Your task to perform on an android device: Change the video quality of RECAIDAS HENRIQUE E JULIANO from Auto to 720p in the settings.
Image 0: 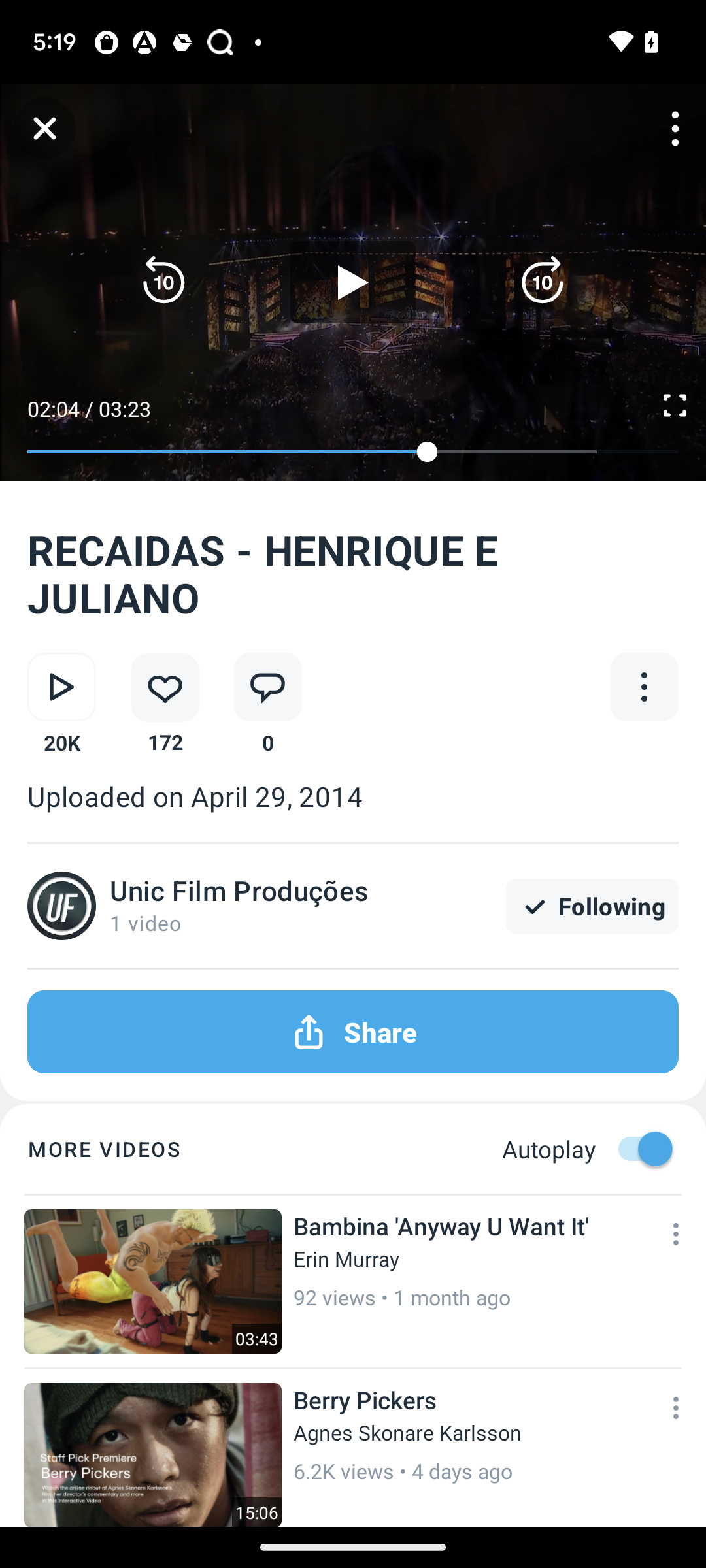
Click on the three dot icon at the top right corner of the screen
Step 0: click (656, 134)
Image 1: 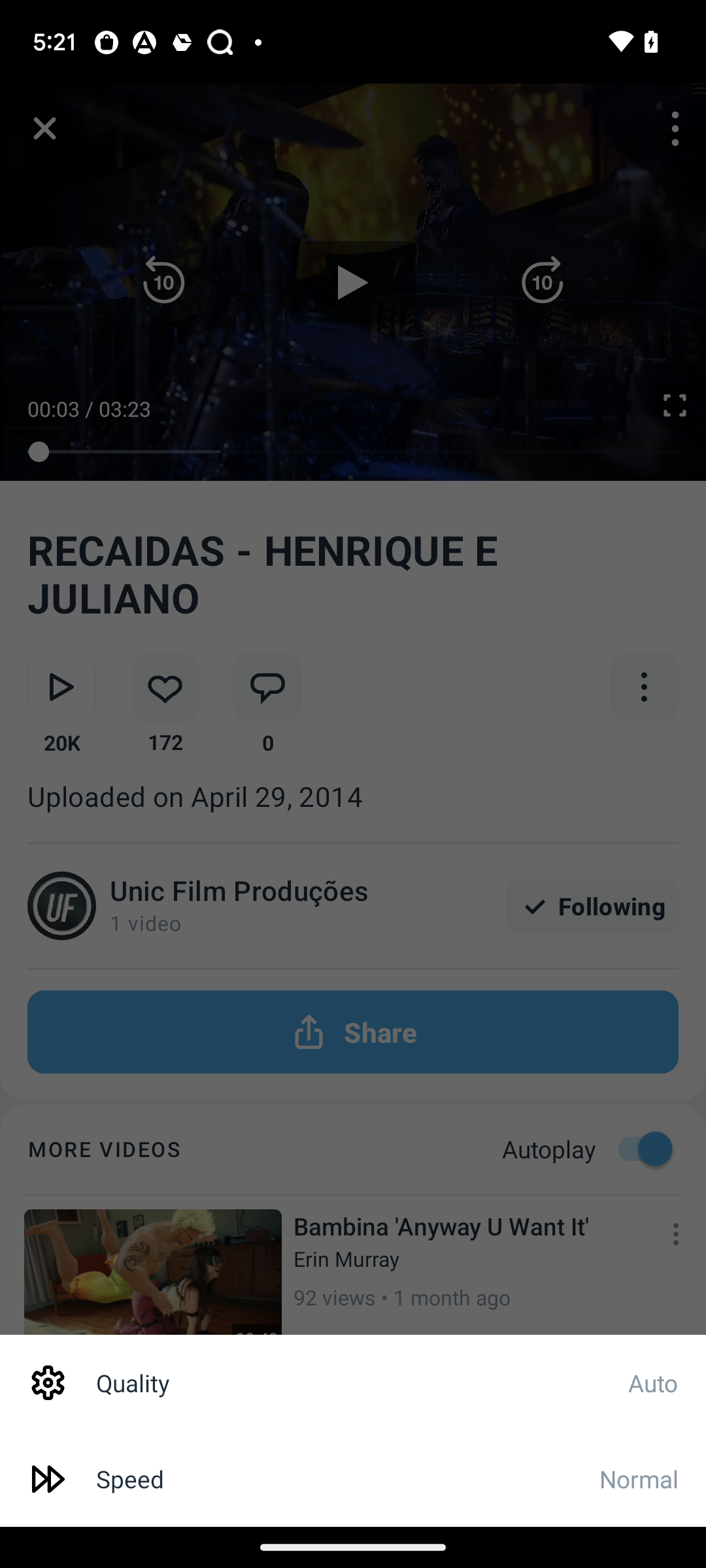
Go to the Quality option
Step 1: click (361, 1382)
Image 2: 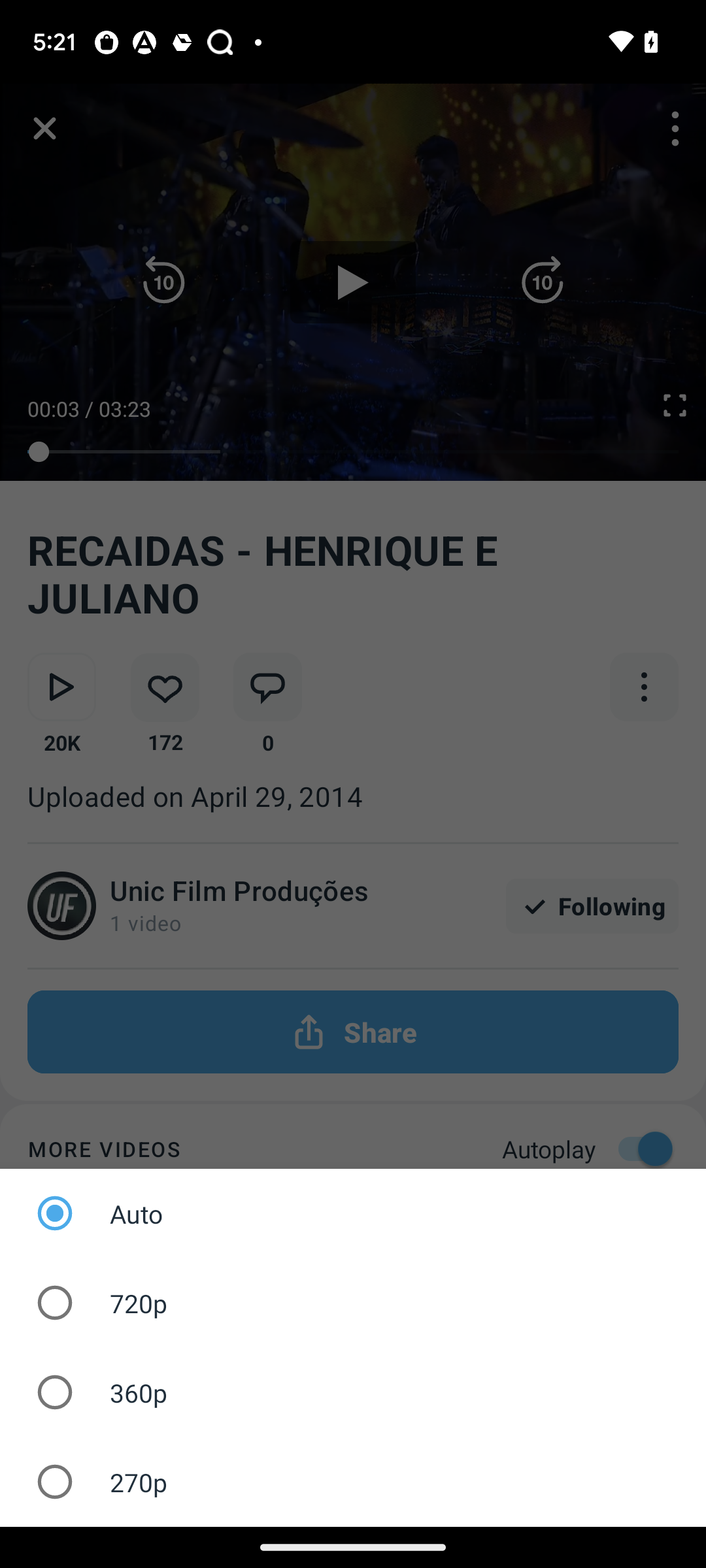
Select quality to 720p
Step 2: click (97, 1303)